Your task to perform on an android device: I need the reminder app to display all of my reminders.
Image 0: 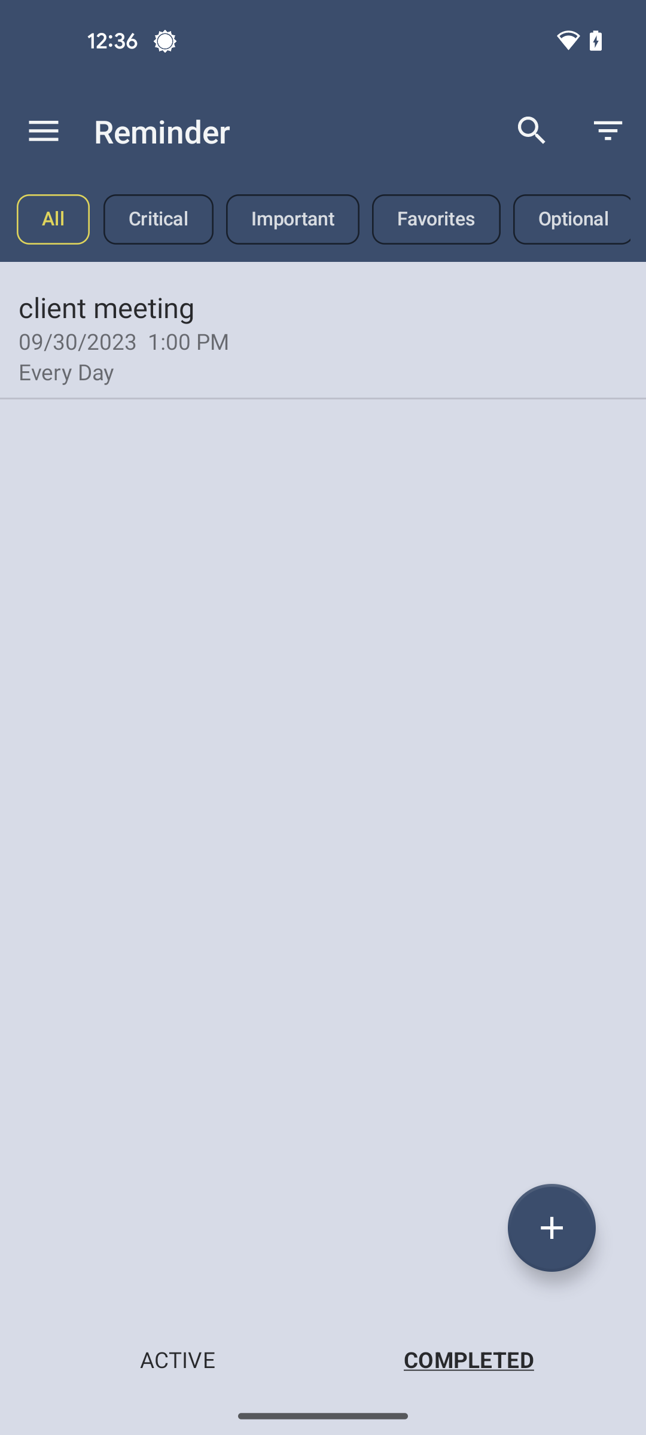
Tap on the active option
Step 0: click (177, 1359)